Your task to perform on an android device: On the Falou app, review my progress in the Dutch language course.
Image 0: 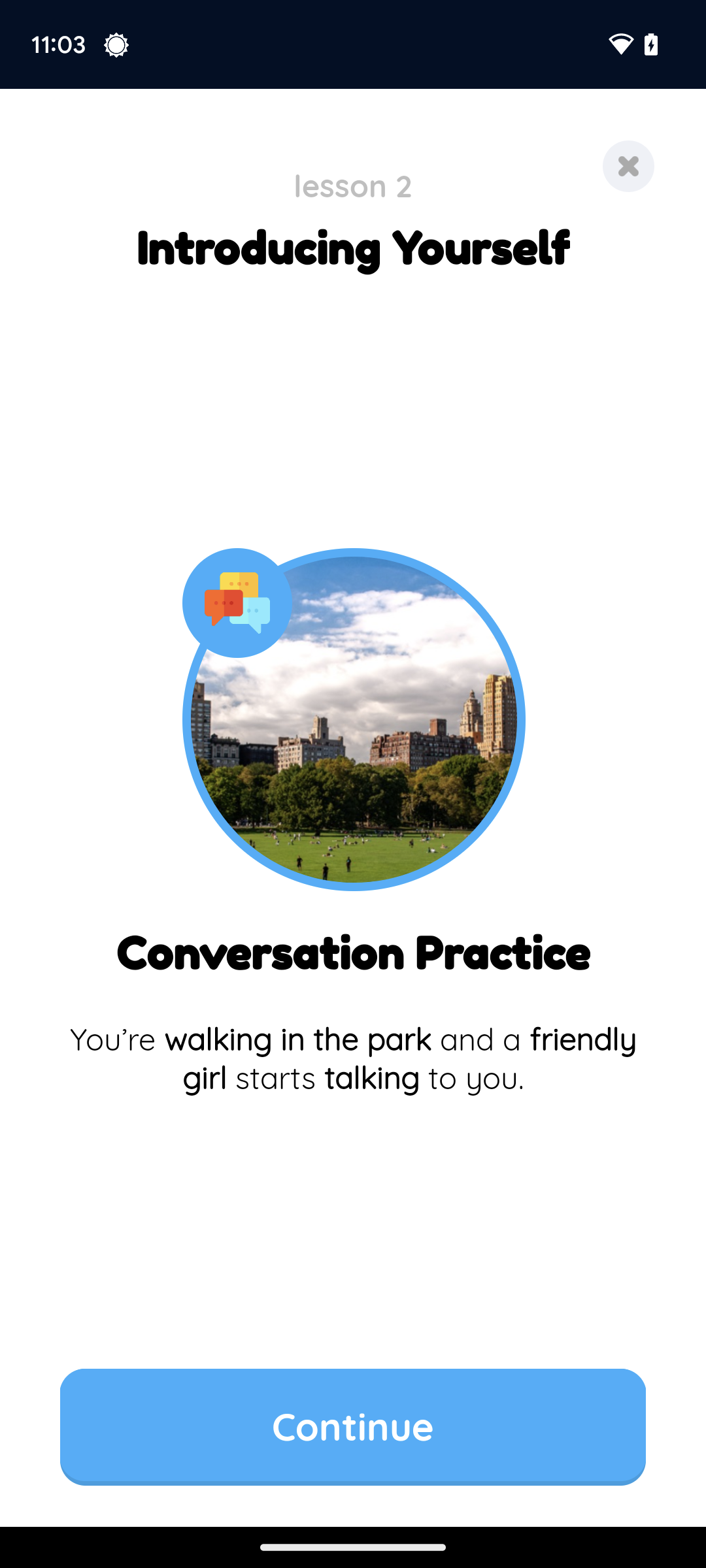
Go back to the home screen of the app.
Step 0: press back button
Image 1: 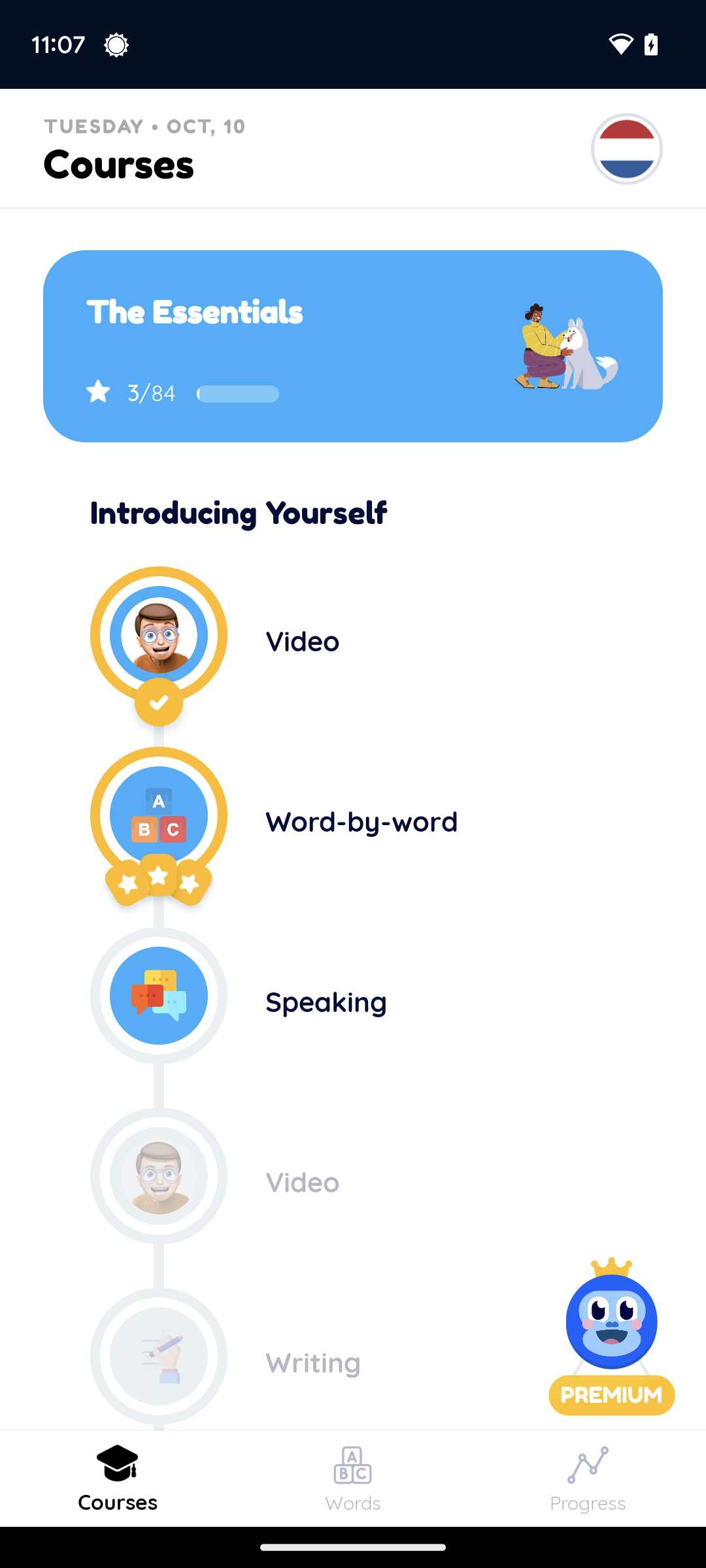
At the top of the screen, click on the tab for The Essentials.
Step 1: click (353, 346)